Your task to perform on an android device: I want to practise the course related questions by taking course challenge
Image 1: 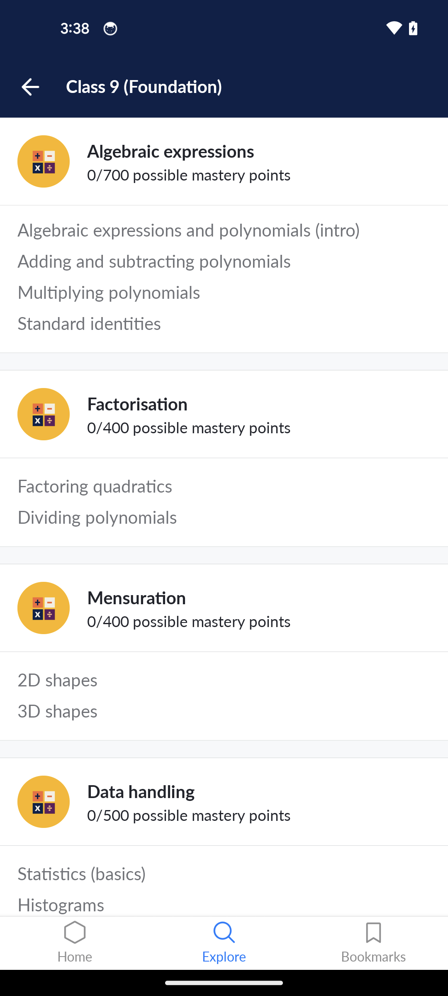
Swipe up to view the challenge option
Step 1: scroll down
Image 2: 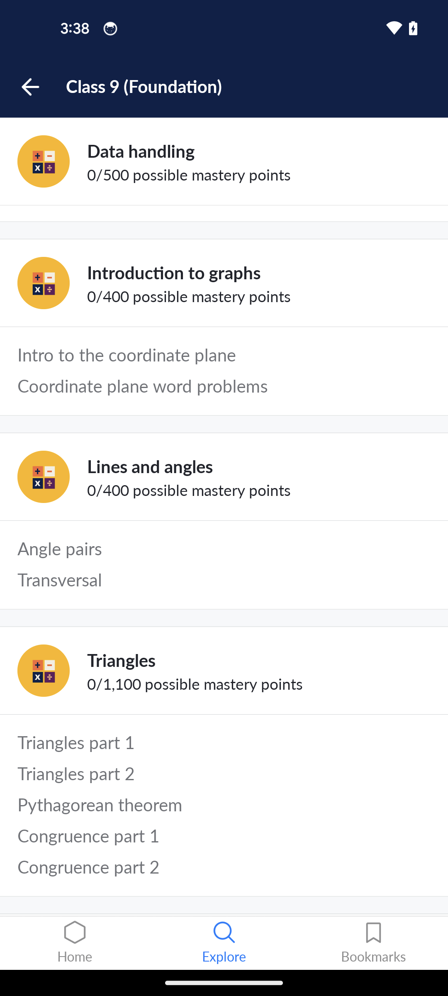
Swipe up to view the challenge option
Step 2: scroll down
Image 4: 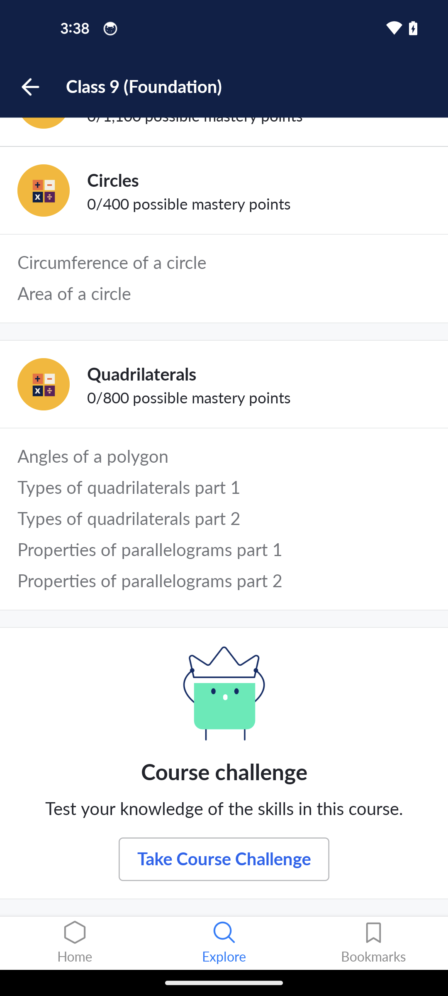
Tap on the take course challenge button
Step 4: click (224, 859)
Image 5: 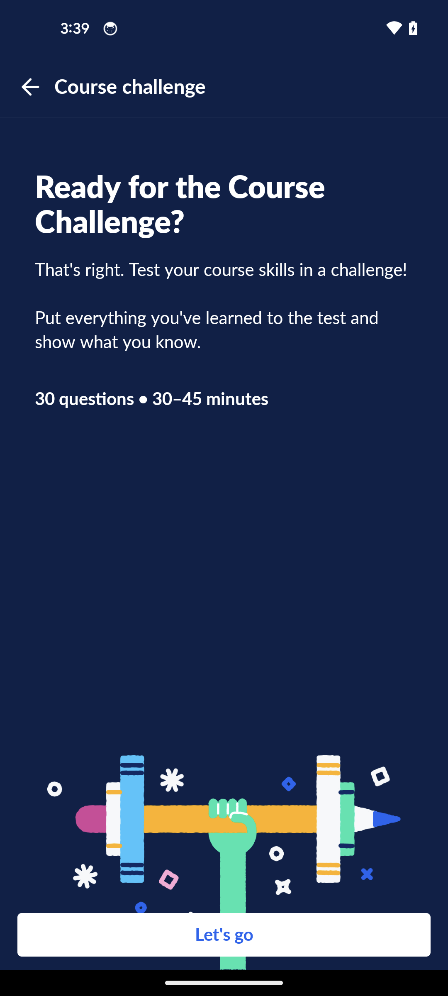
Select the let´s go button
Step 5: click (224, 935)